Your task to perform on an android device: Open Calendar app, Add a new recurring calendar event titled "Volunteering at YMCA kids" on calendar for September 20th, 2023 for 9 am
Image 0: 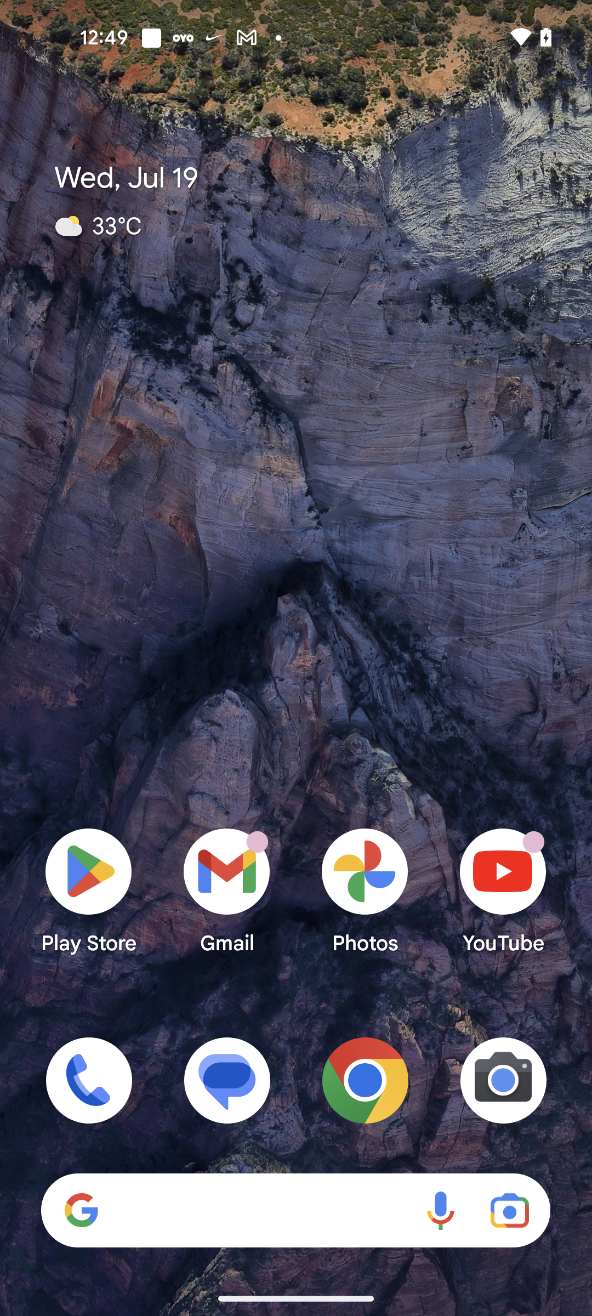
Open Calendar app
Step 0: open app "Calendar"
Image 1: 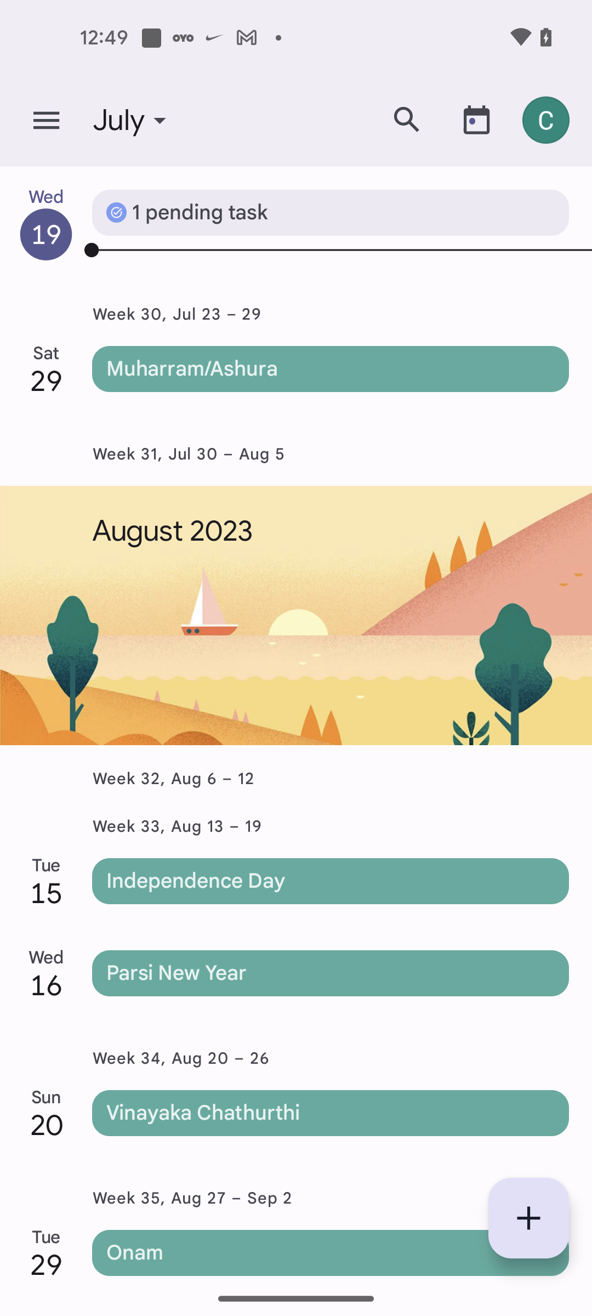
Click on the Plus+ icon at the bottom right corner of the screen
Step 1: click (528, 1218)
Image 2: 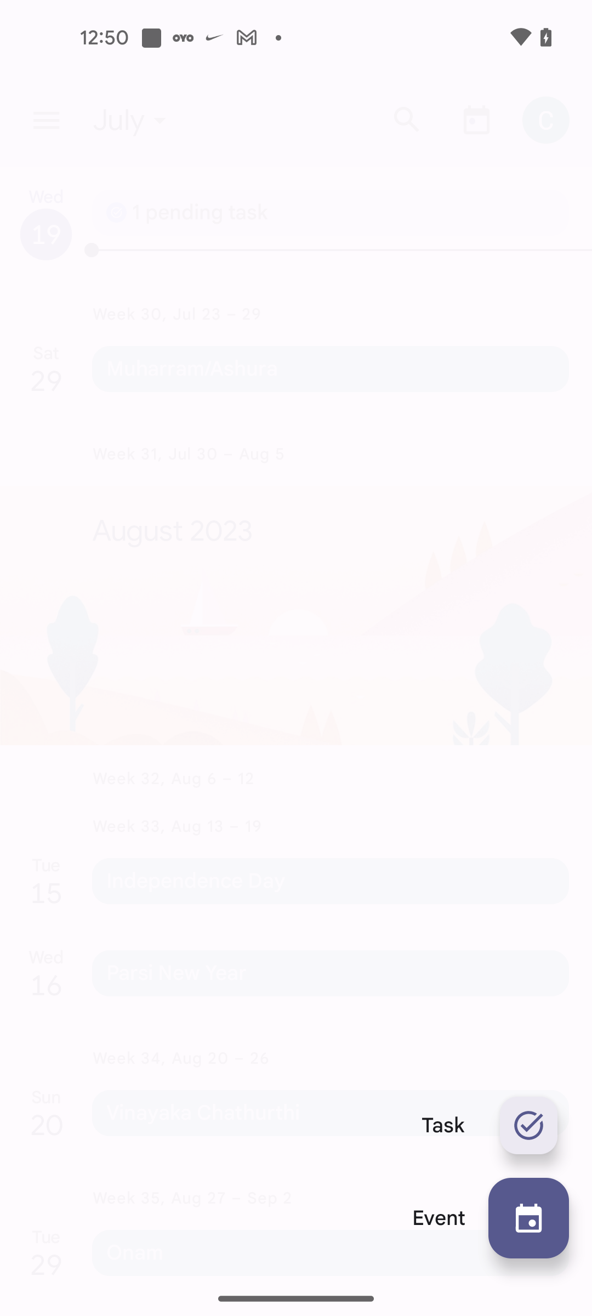
Click on the Event option
Step 2: click (528, 1218)
Image 3: 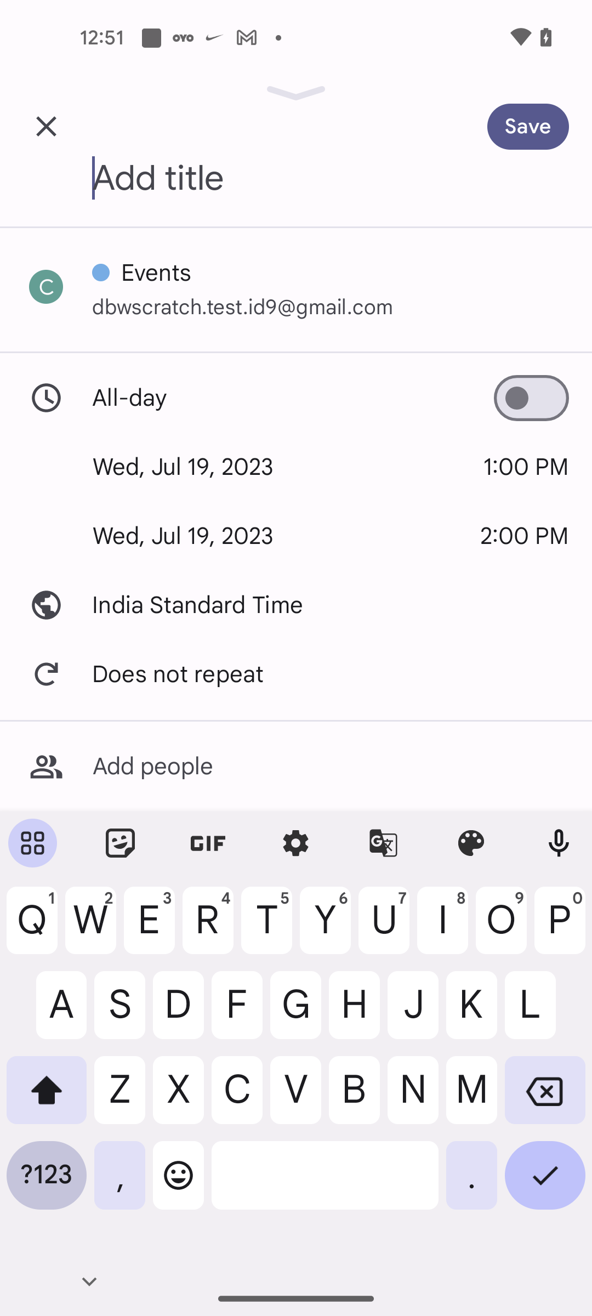
Add Event title as Volunteering at YMCA kids
Step 3: type "Volunteering at YMCA kids"
Image 4: 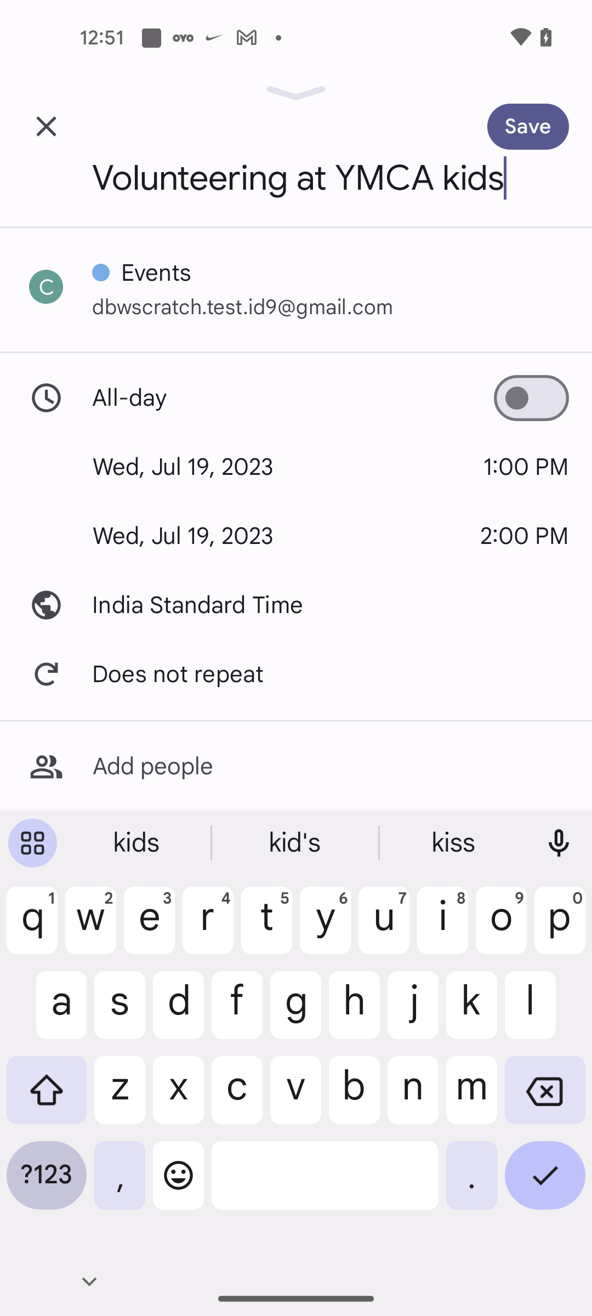
Click on the date Wed, Jul 19, 2023
Step 4: click (288, 467)
Image 5: 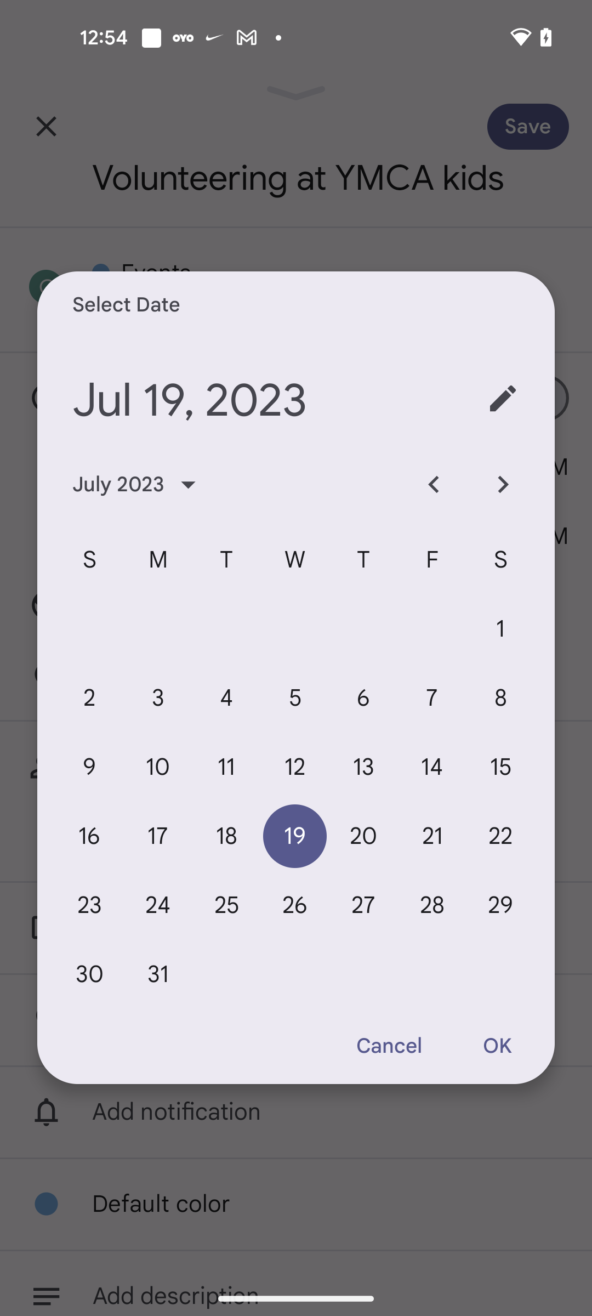
Click on the forward arrow icon at the below of edit icon
Step 5: click (502, 485)
Image 6: 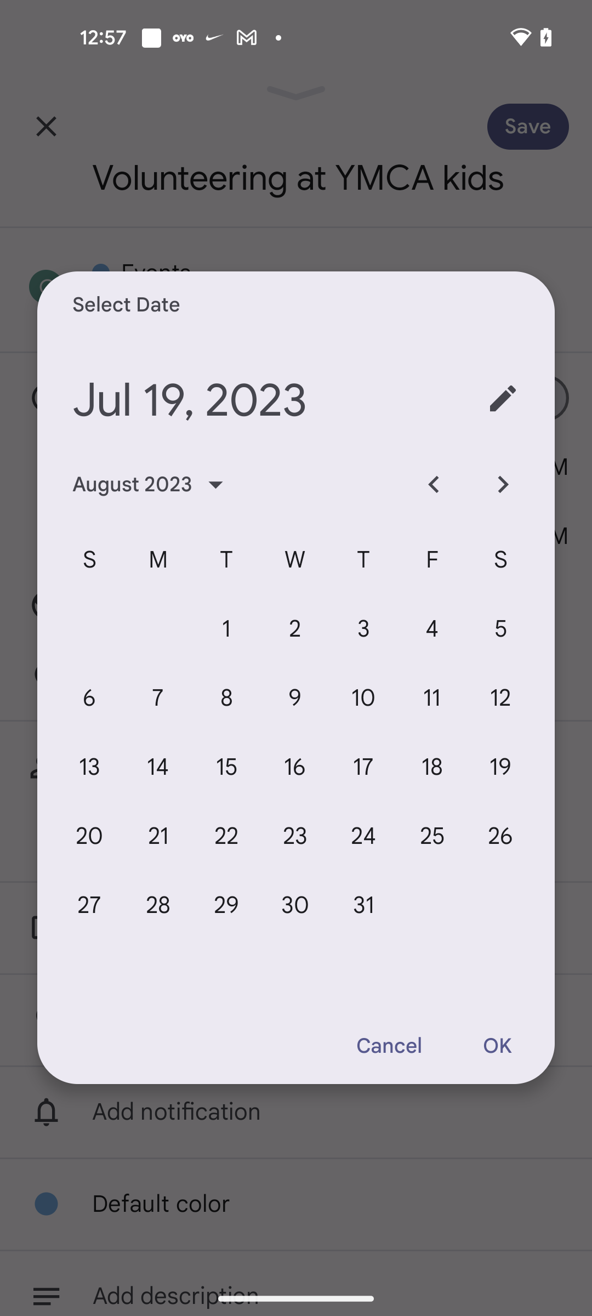
Click on the forward arrow icon at the below of edit icon
Step 6: click (502, 485)
Image 7: 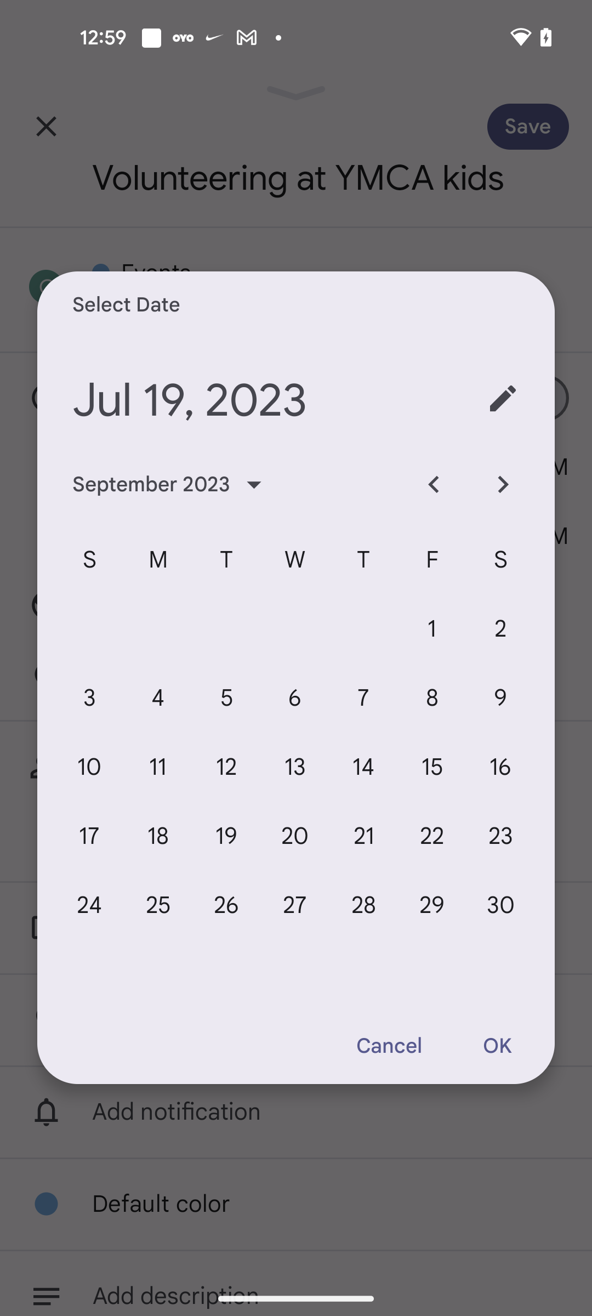
Select the date September 20th, 2023
Step 7: click (294, 836)
Image 8: 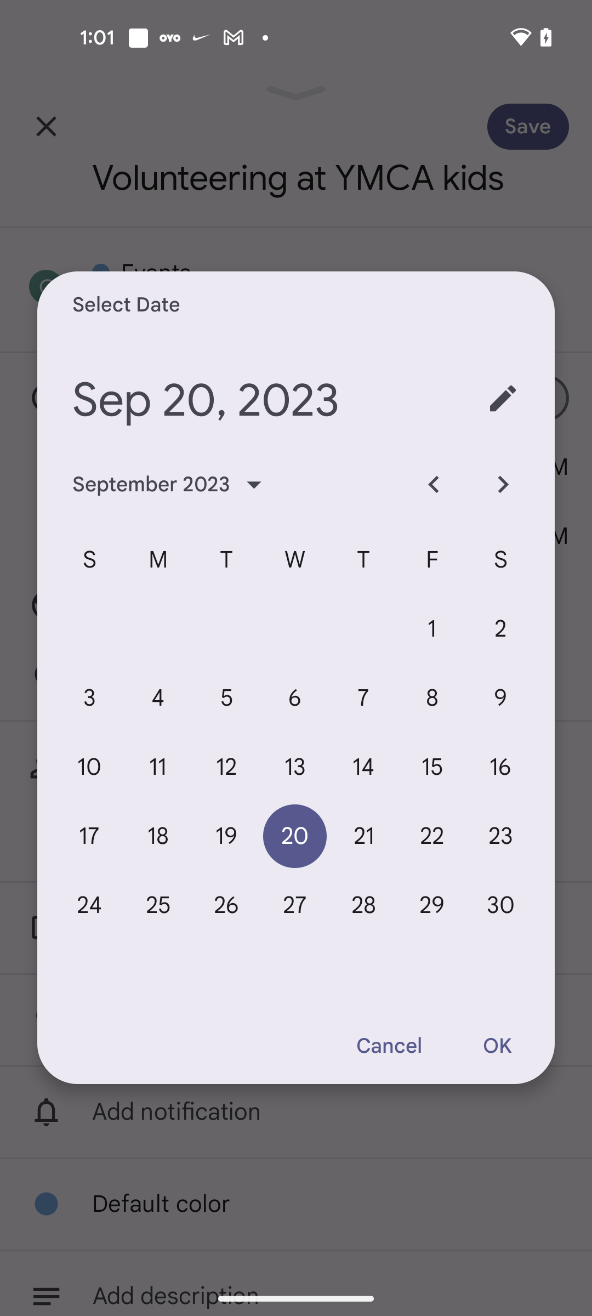
Click on the OK option
Step 8: click (497, 1046)
Image 9: 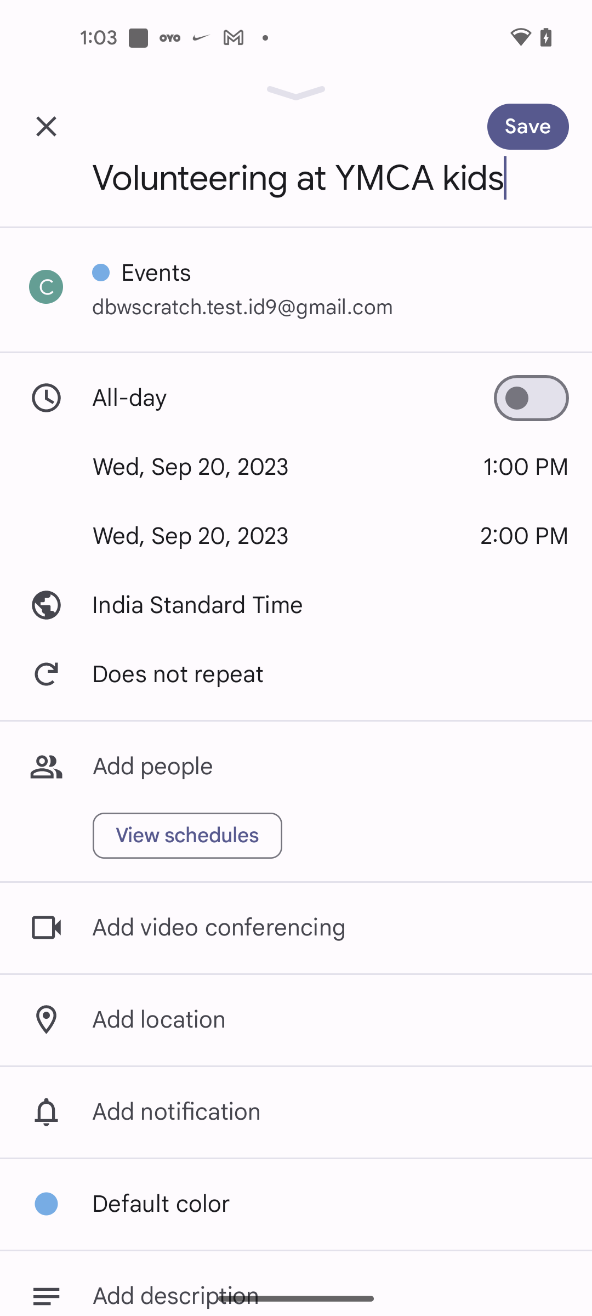
Click on the Time 1:00 PM option to set new time
Step 9: click (526, 467)
Image 10: 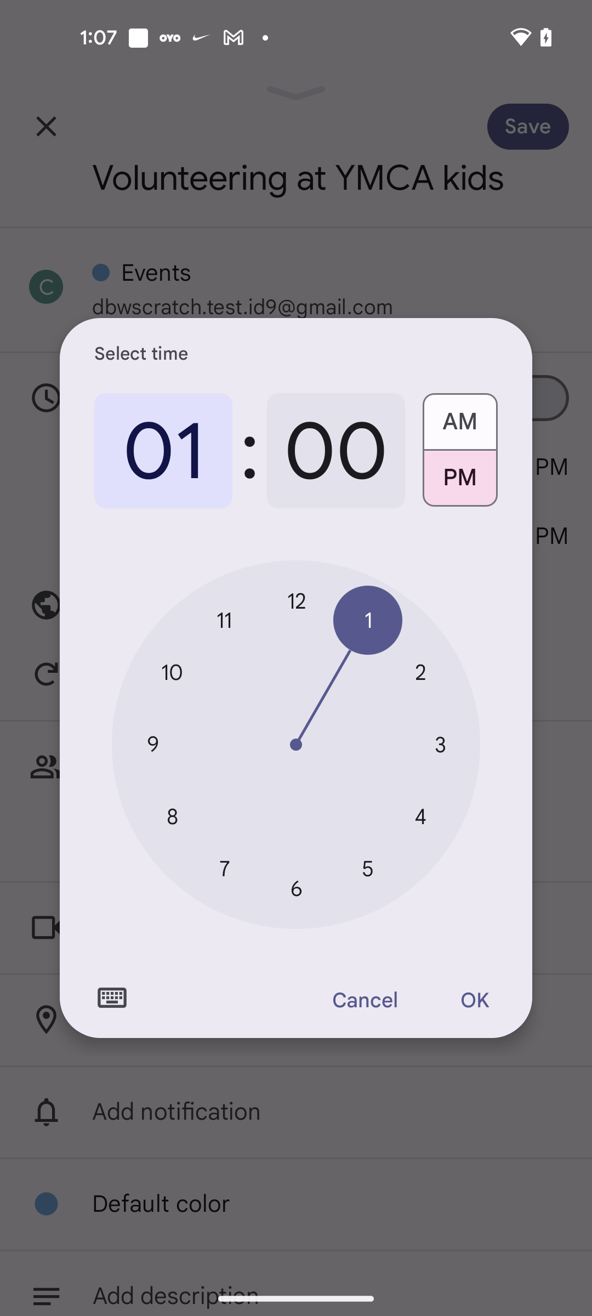
Set the hours to 9
Step 10: click (152, 744)
Image 11: 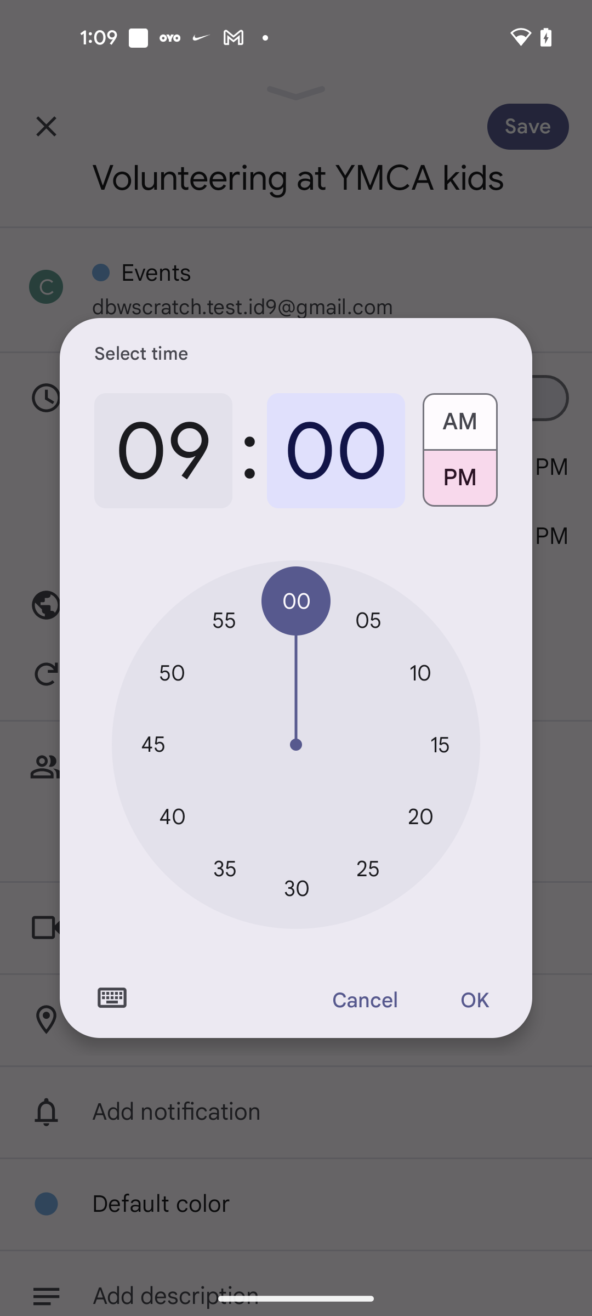
Select AM
Step 11: click (460, 416)
Image 12: 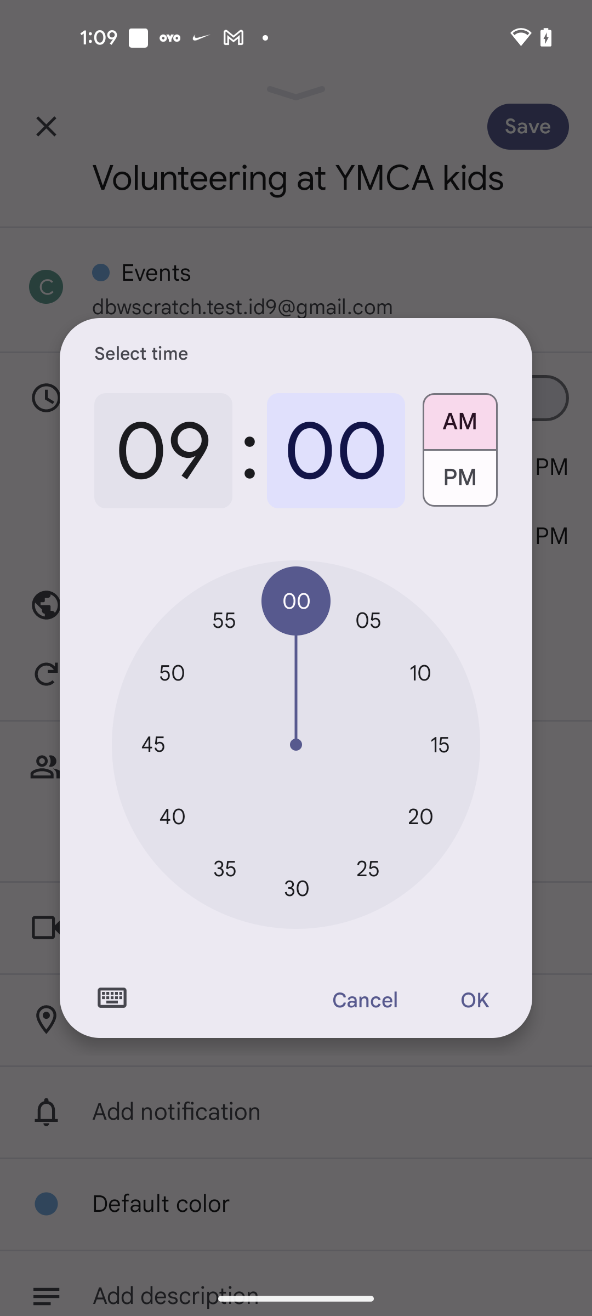
Click on the OK Option
Step 12: click (474, 1001)
Image 13: 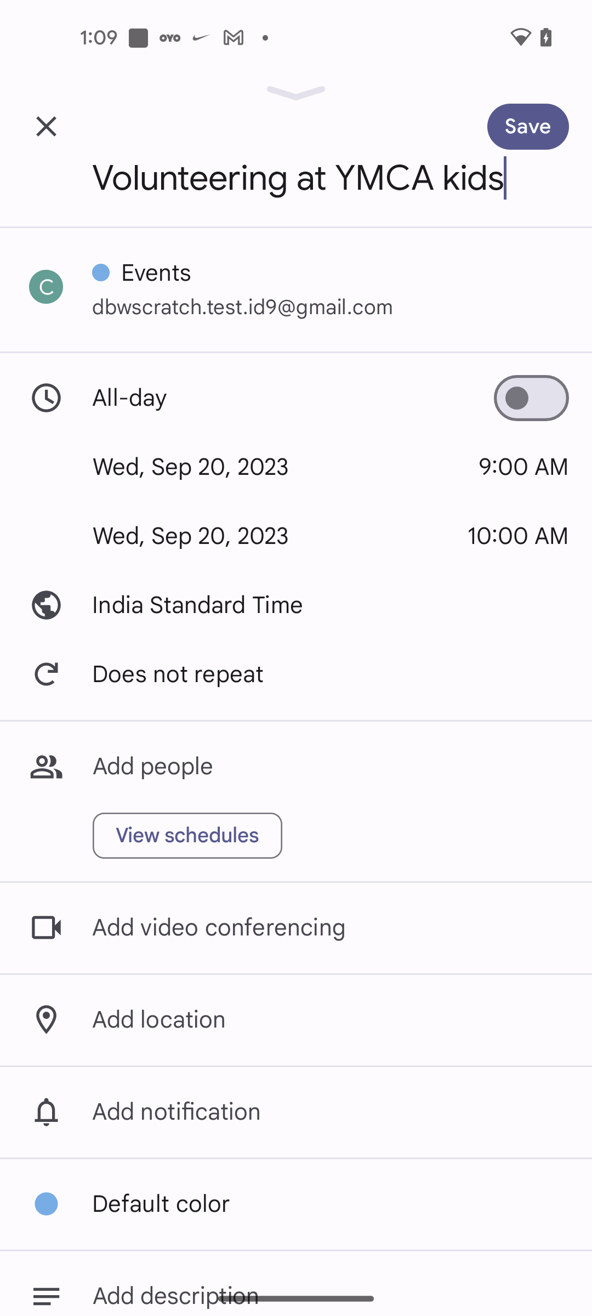
Click on the save button at the top right corner of the screen
Step 13: click (551, 120)